Your task to perform on an android device: As i want a program for full body , Select the Full body 7x4 challenge in the Home Workout app
Image 0: 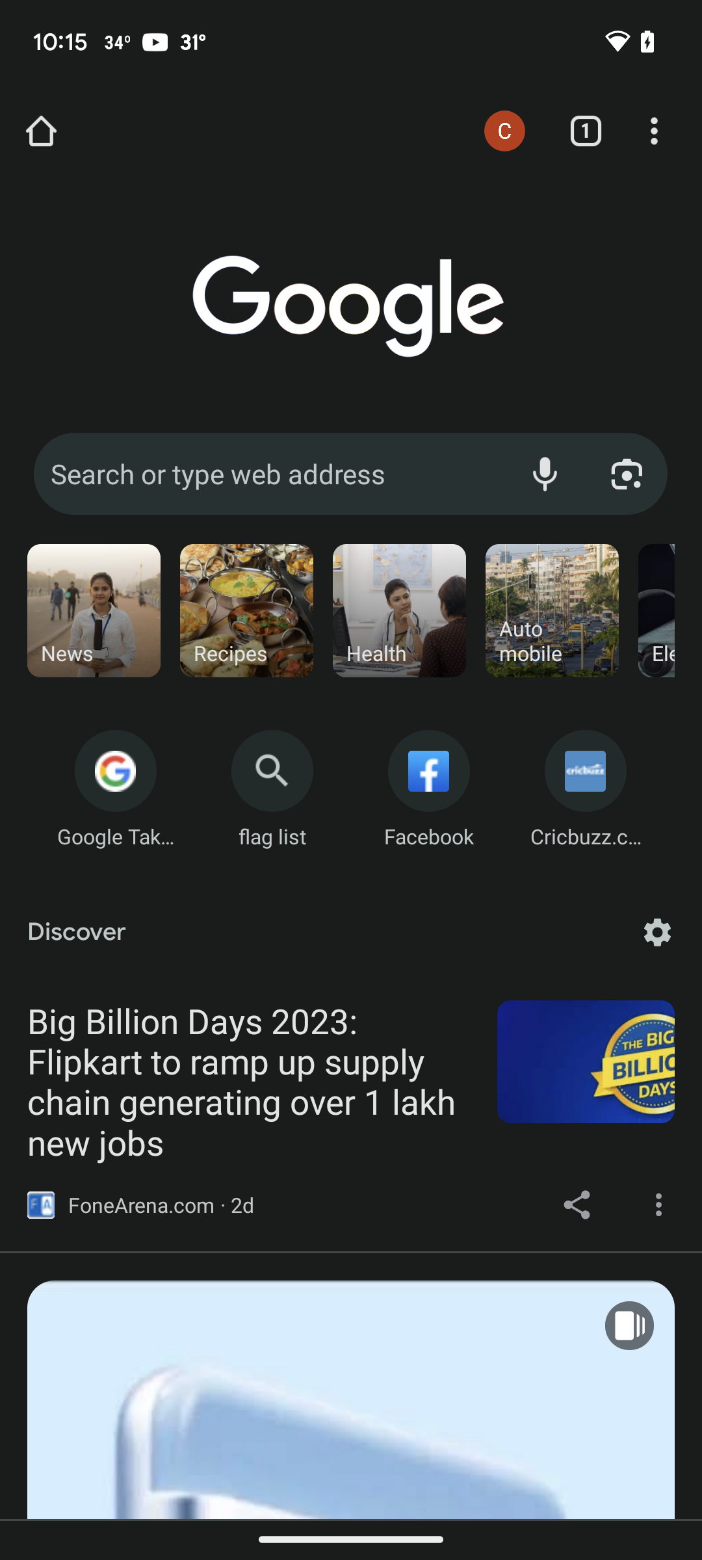
Open the home workout app
Step 0: open app "Home Workout"
Image 1: 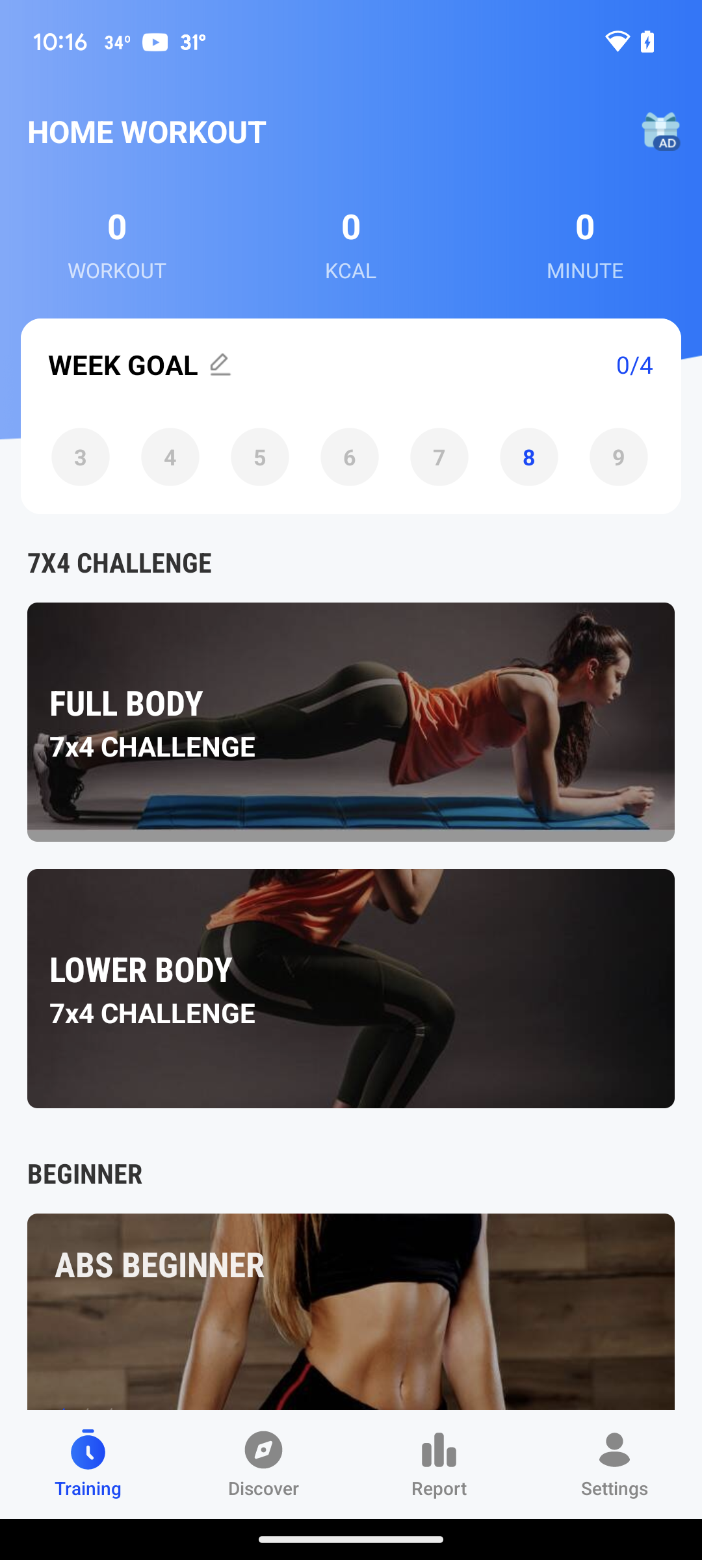
Click on the full body option
Step 1: click (350, 702)
Image 2: 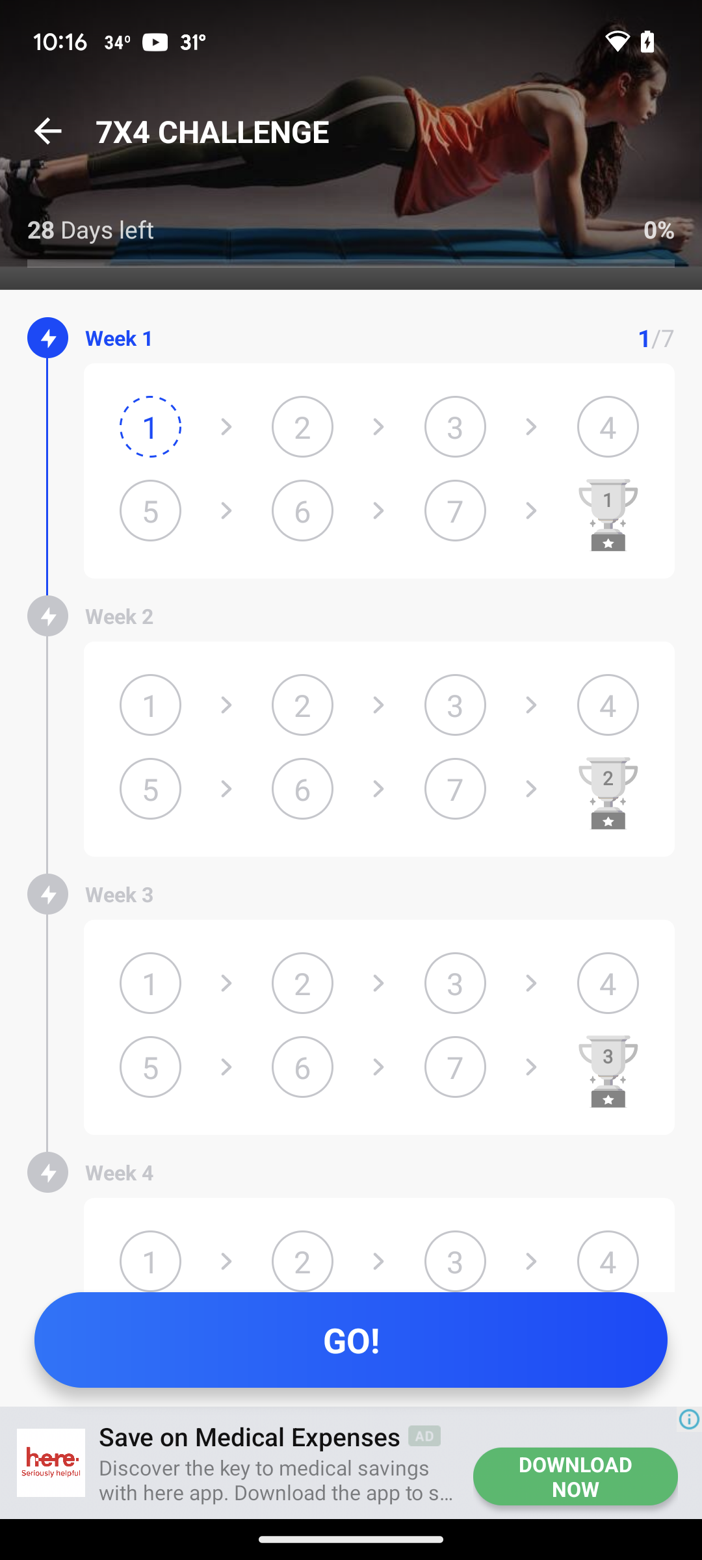
Click on the Go button
Step 2: click (351, 1340)